Your task to perform on an android device: Go to the Smart Contacts app & show all the Drive by group contacts
Image 0: 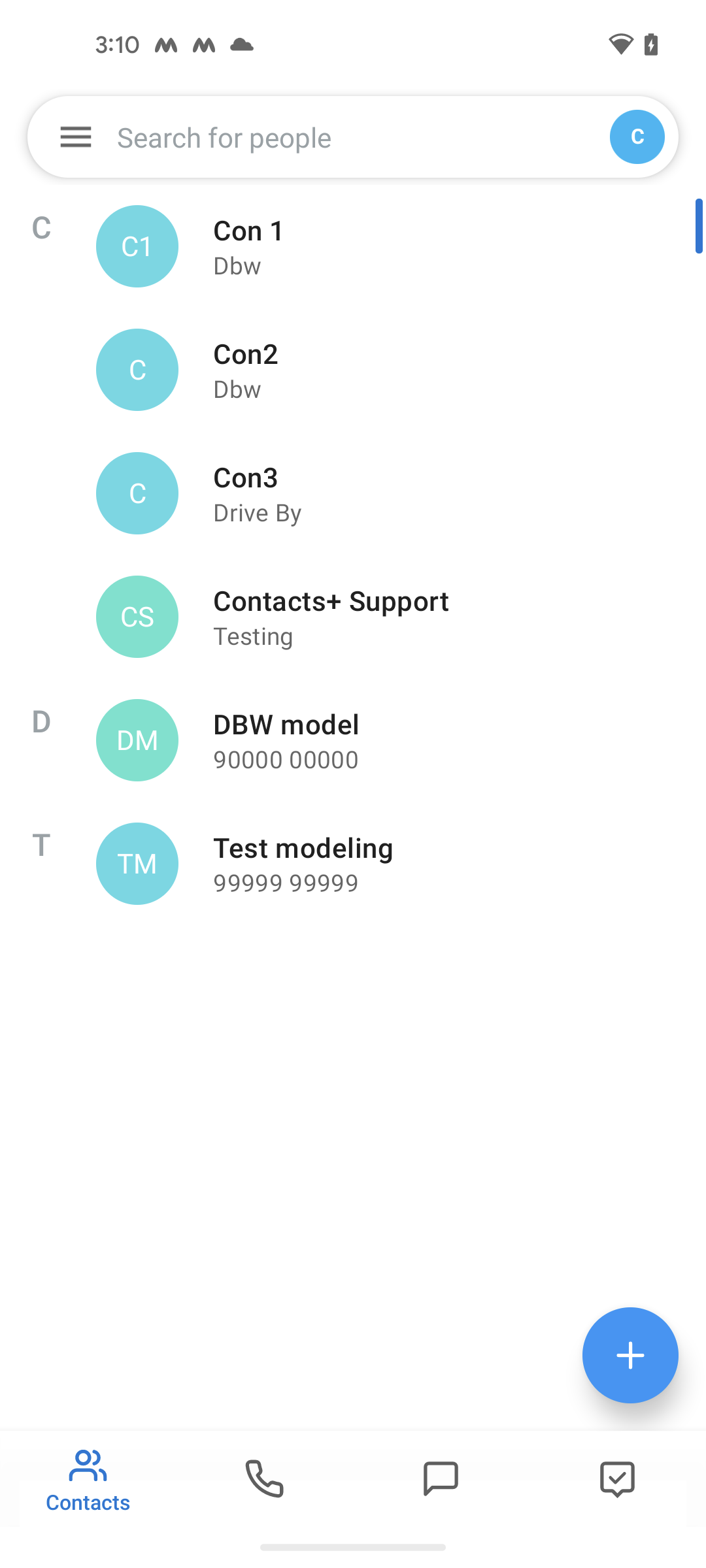
open the Smart Contacts app
Step 0: open app "Smart Contacts"